Your task to perform on an android device: I would like to have some deserts after the dinner , browse for the desert recipe in the molten chocolate cake in the Dessert category in the Kitchen Stories app
Image 0: 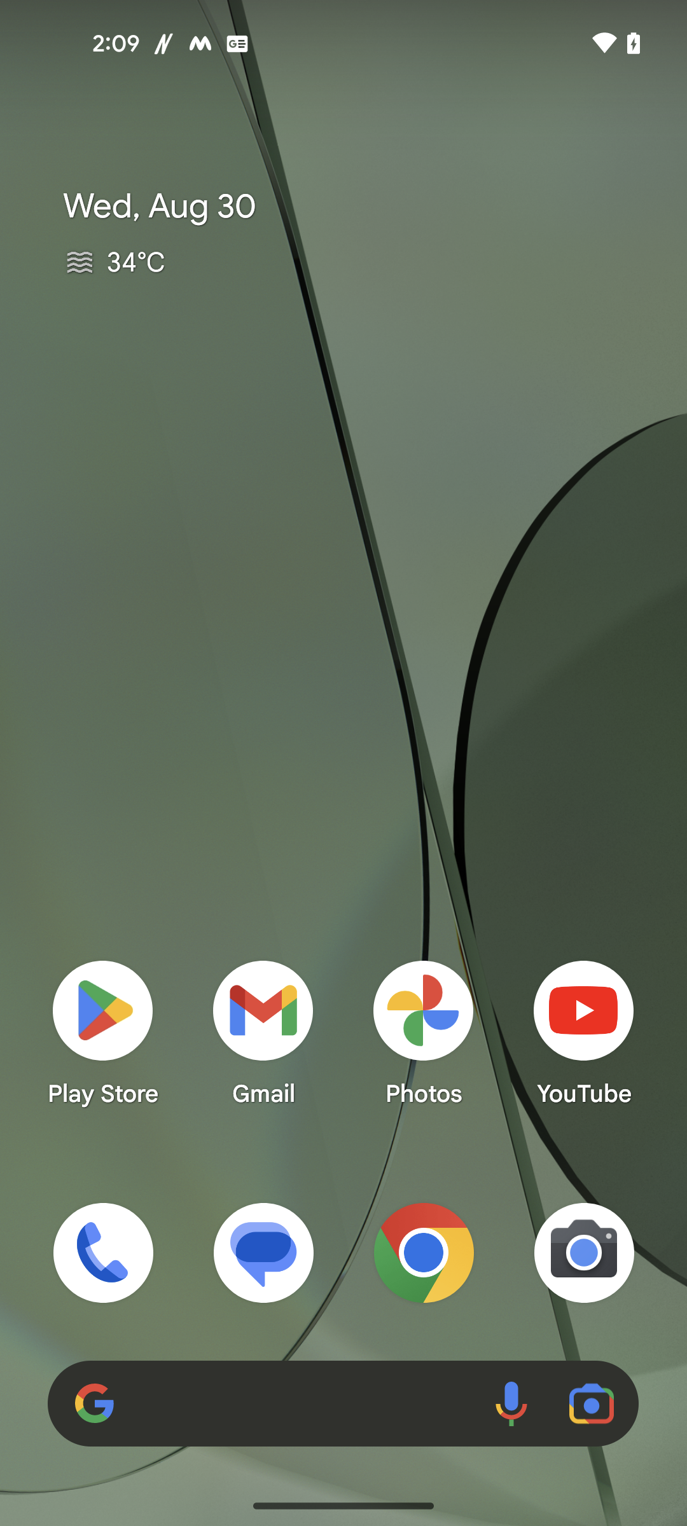
Open the Kitchen Stories app
Step 0: open app "Kitchen Stories"
Image 1: 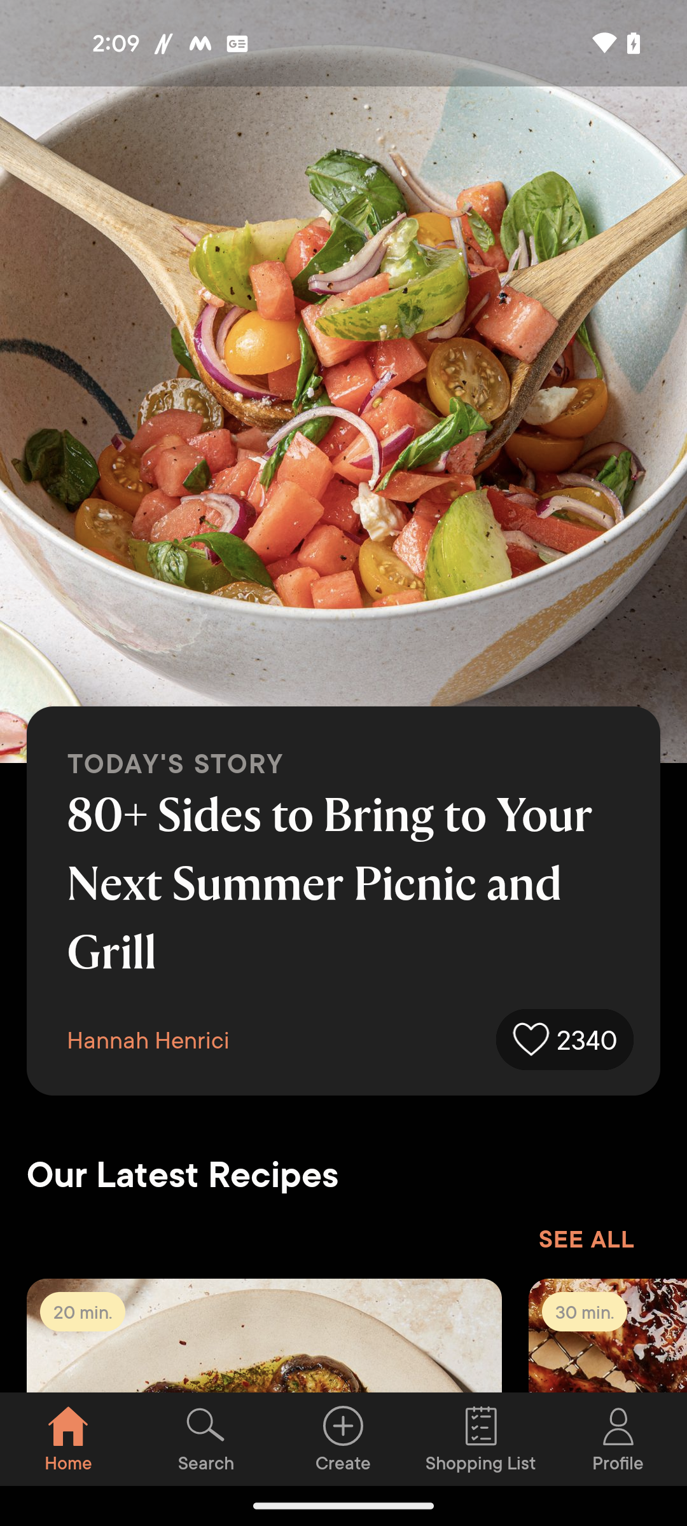
Go to the Search Section
Step 1: click (206, 1439)
Image 3: 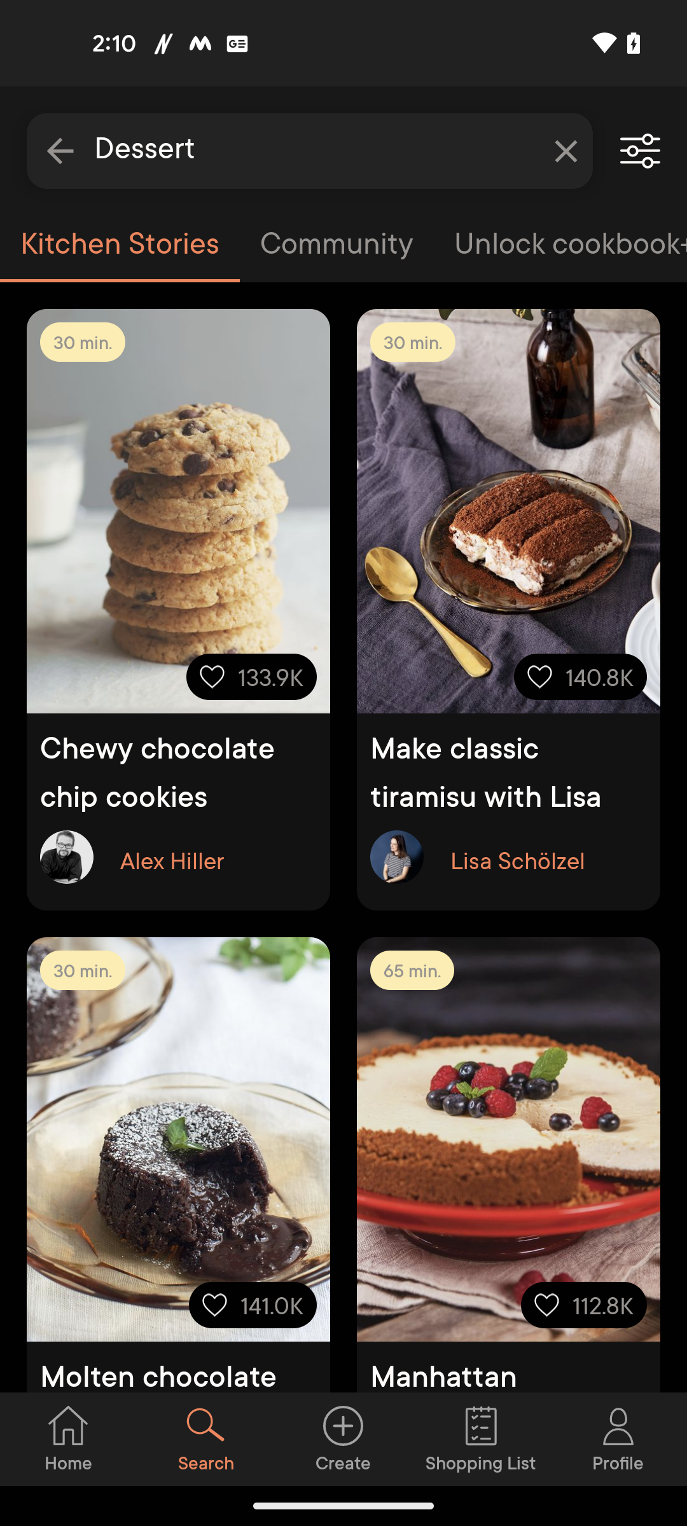
Click on the Molten Chocolate cake recipe
Step 3: click (172, 1076)